Your task to perform on an android device: I decided to go for dinner with my family, so I browsed restaurants that gave me the best quality food.
Image 1: 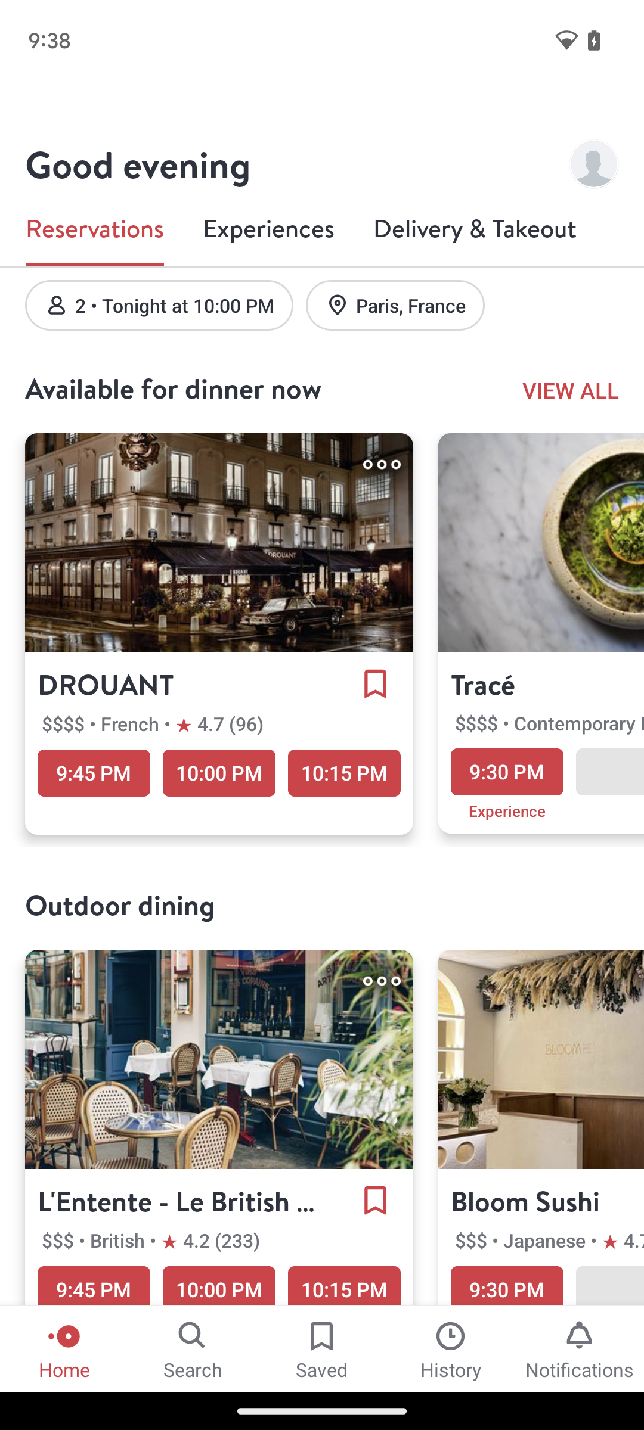
Scroll up to browse reasturants.
Step 1: scroll down
Image 2: 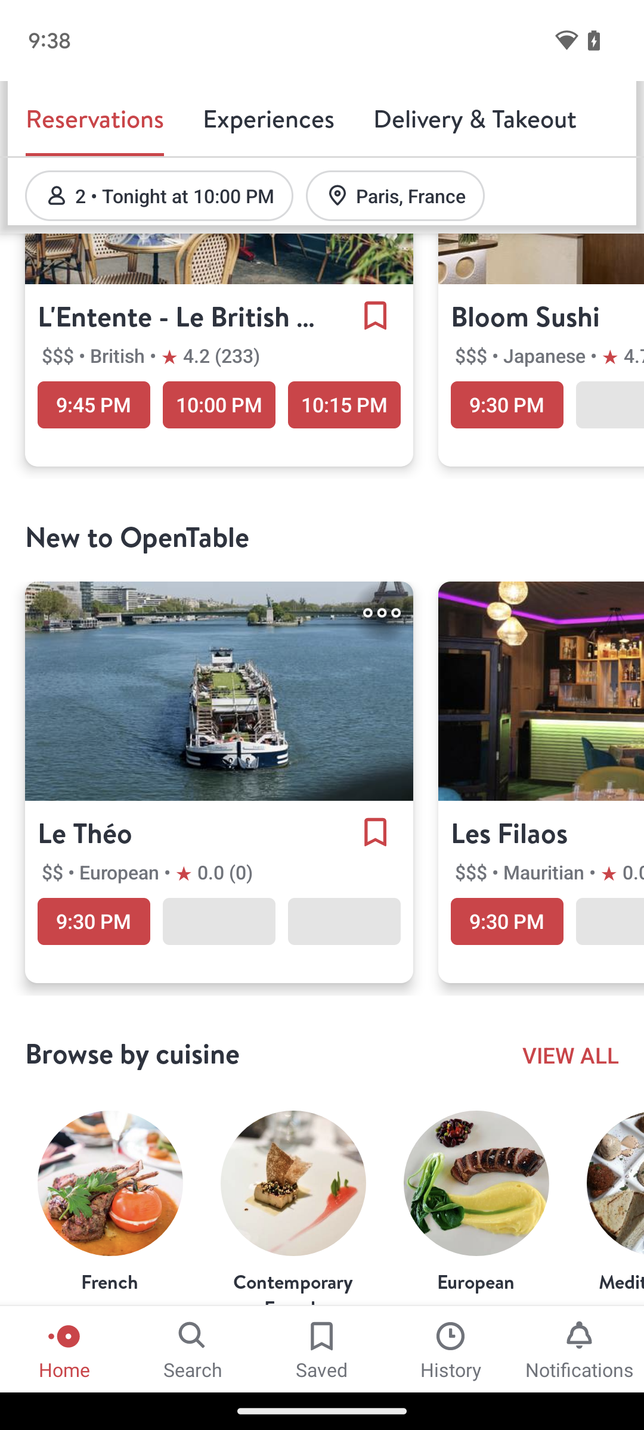
Scroll up to browse reasturants.
Step 2: scroll down
Image 3: 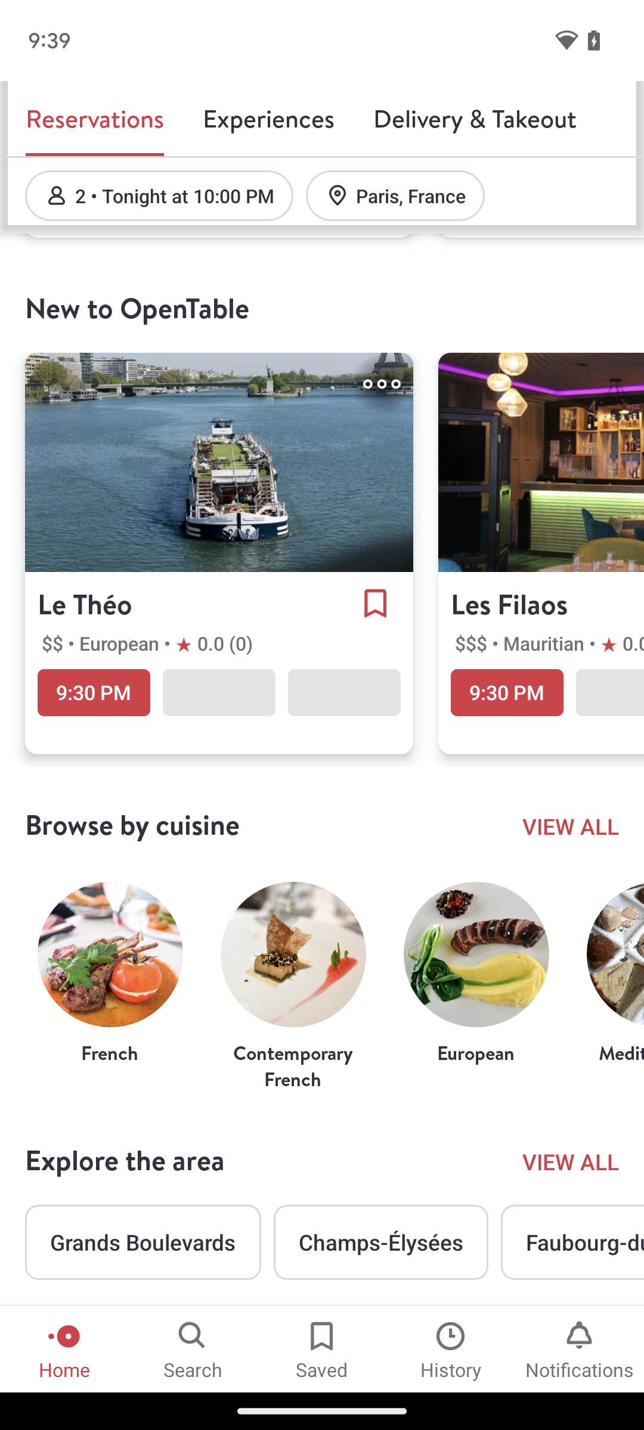
Scroll up to browse reasturants.
Step 3: wait